Your task to perform on an android device: I shall start the work out from tomorrow and in need of Trackpants , Search for trackpants in the ebay app
Image 0: 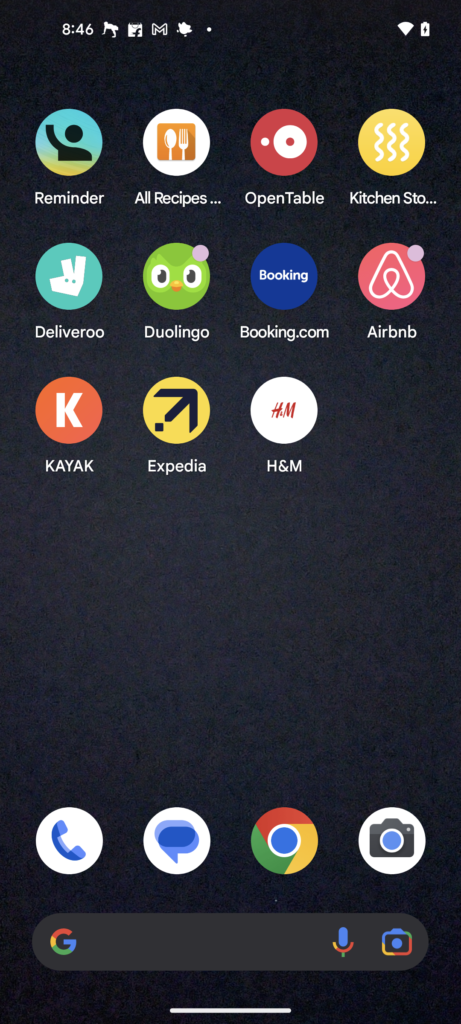
Open the eBay app
Step 0: open app "eBay"
Image 1: 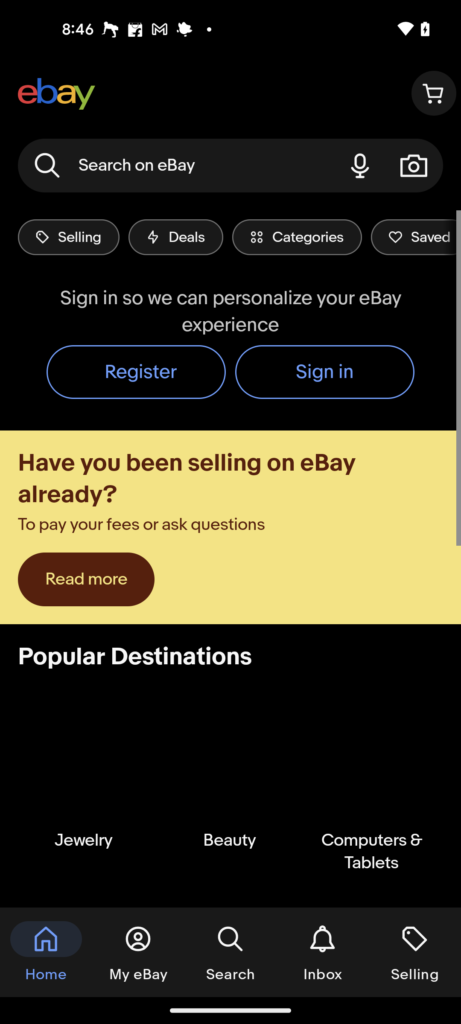
Go to the search bar at the top of the screen
Step 1: click (176, 166)
Image 2: 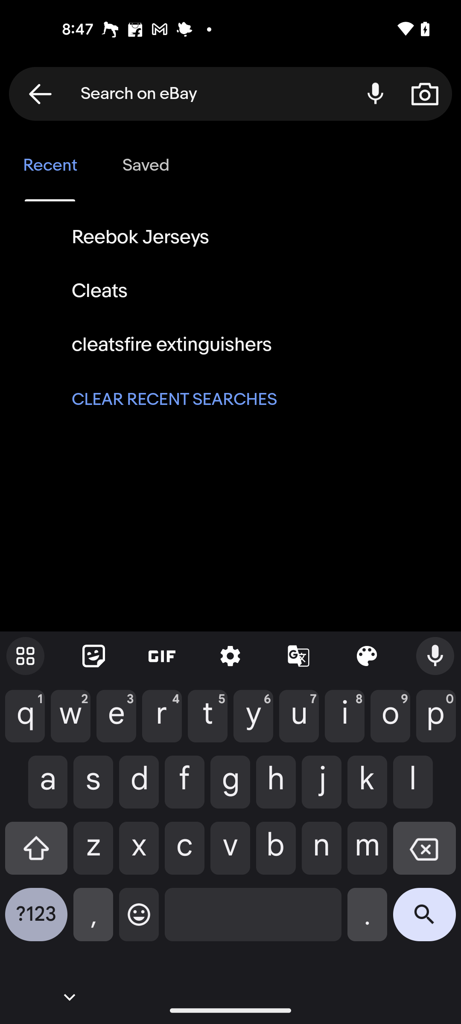
Type trackpants in the search bar 
Step 2: type "trackpants"
Image 3: 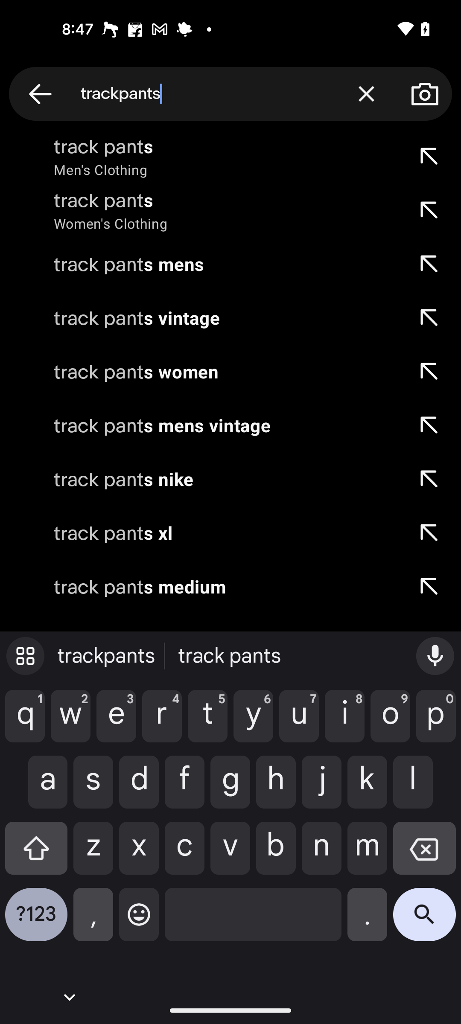
Click on the first searched suggestion 
Step 3: click (226, 156)